Your task to perform on an android device: cancel  the upcoming meeting of 25th july
Image 0: 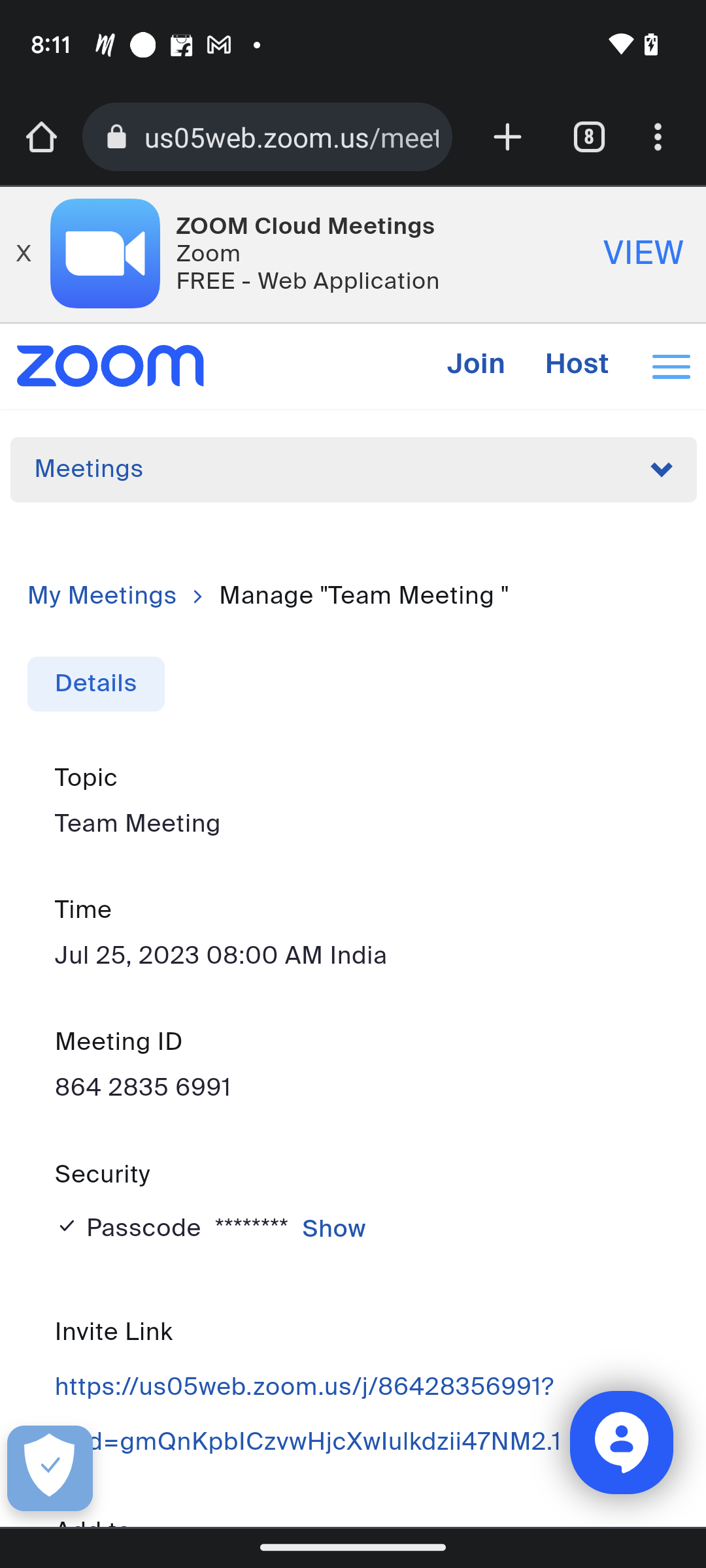
Scroll Up to the option delete
Step 0: scroll down
Image 1: 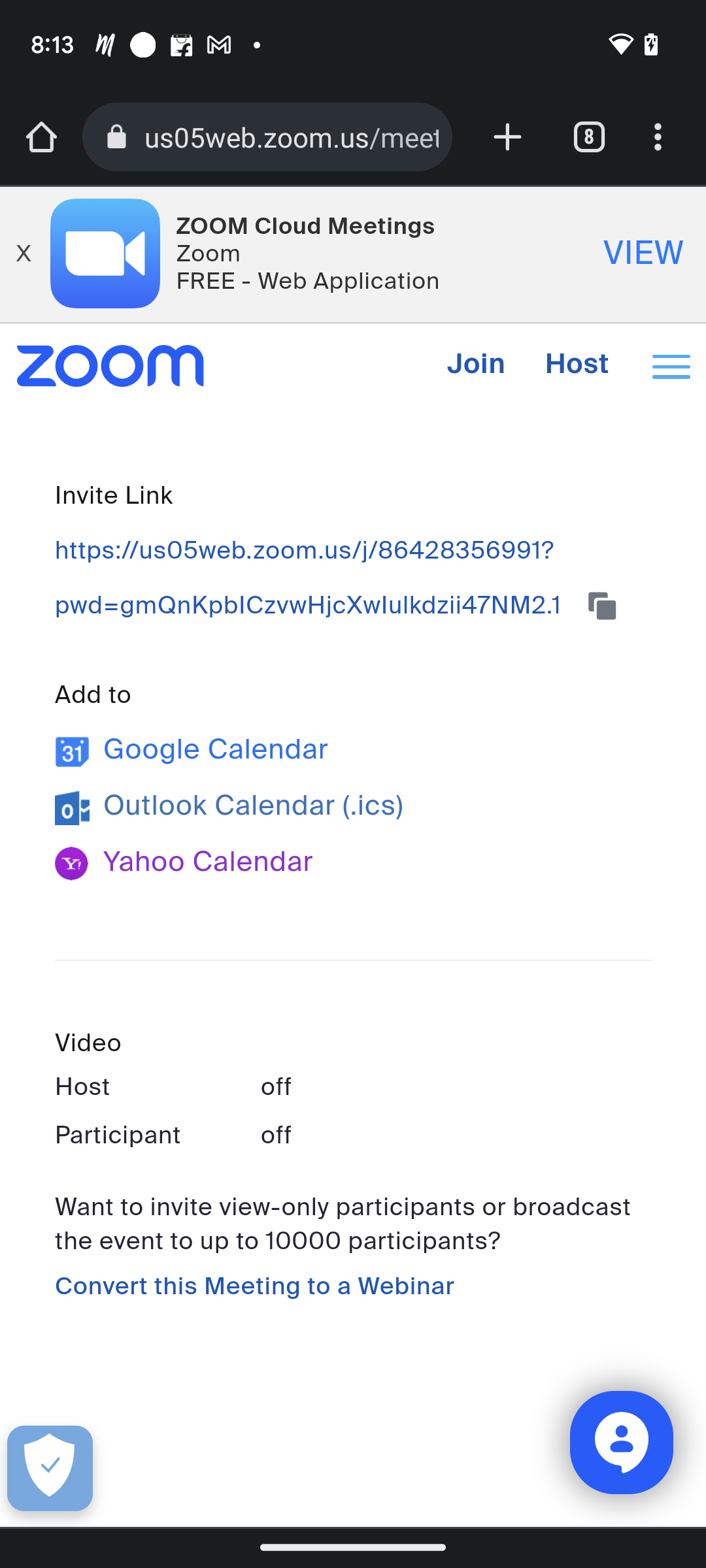
Scroll Up to the option delete
Step 1: scroll down
Image 2: 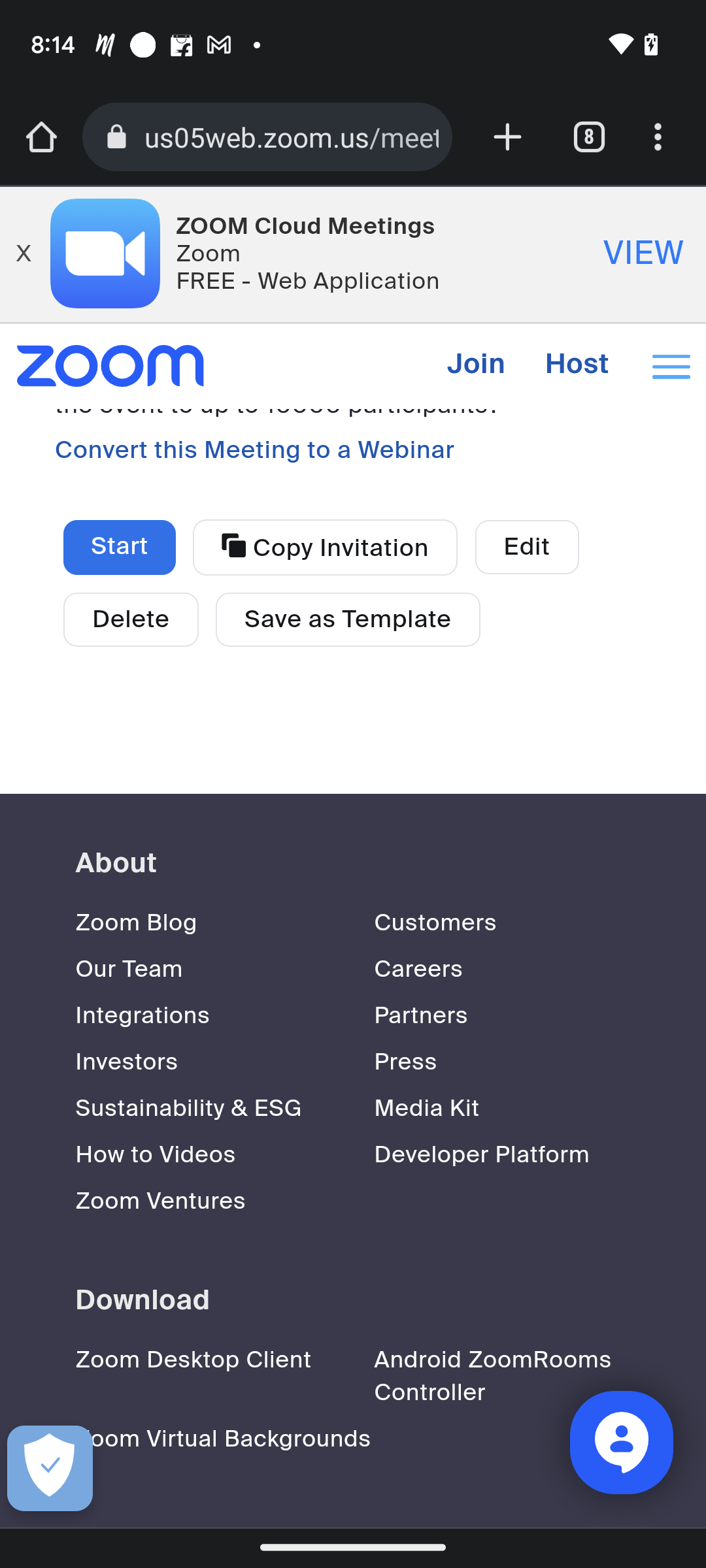
Click on the Option delete.
Step 2: click (129, 619)
Image 3: 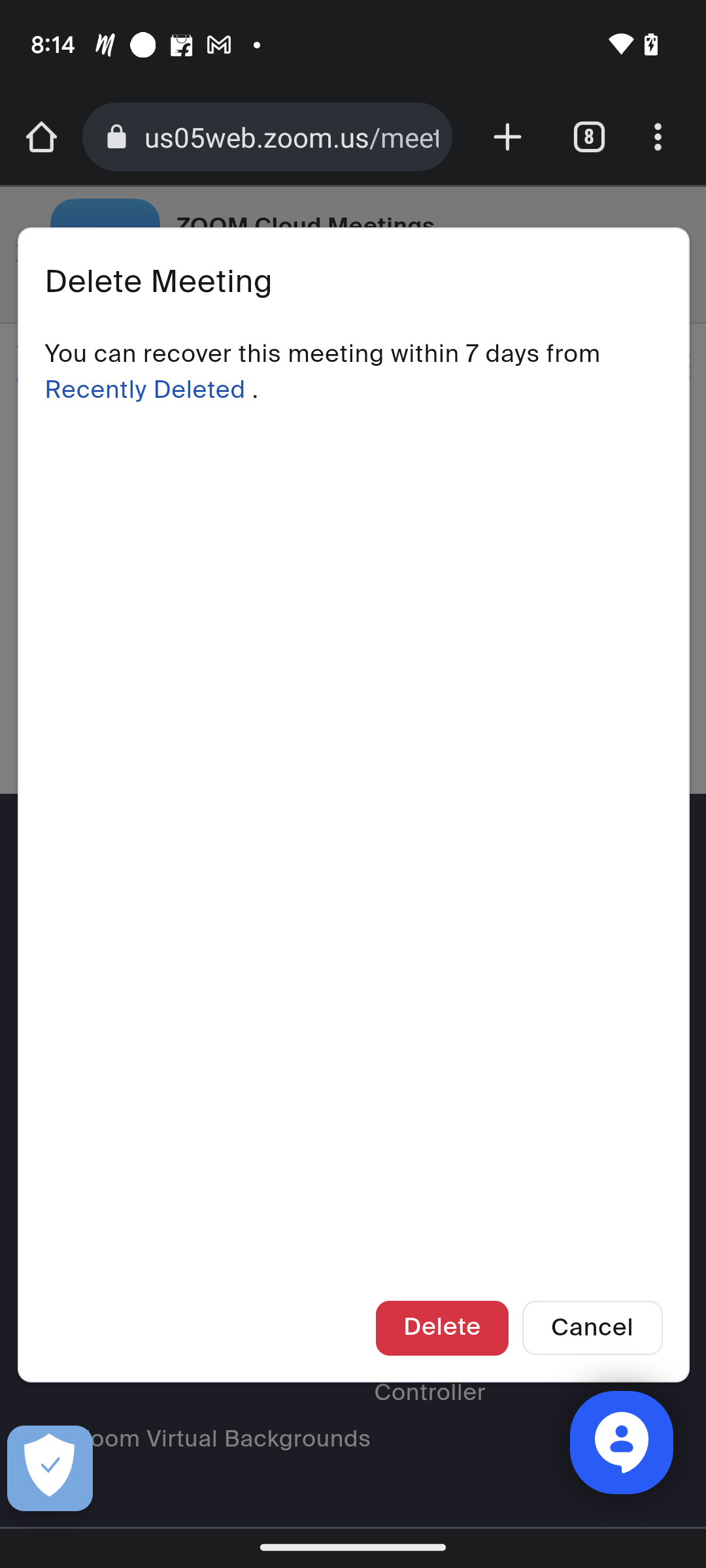
click on delete
Step 3: click (442, 1327)